Your task to perform on an android device: I want to make the Dinner-veg pdf file accessible offline on Google Drive so that I can easily view it even if I lose internet connection.
Image 0: 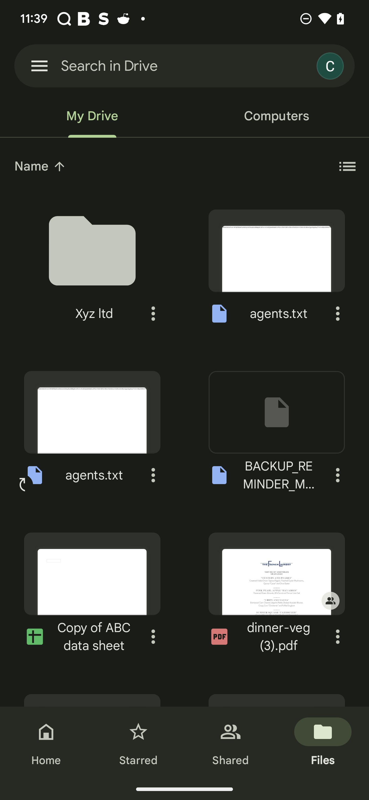
Click on the more option in the dinner-veg pdf
Step 0: click (338, 636)
Image 1: 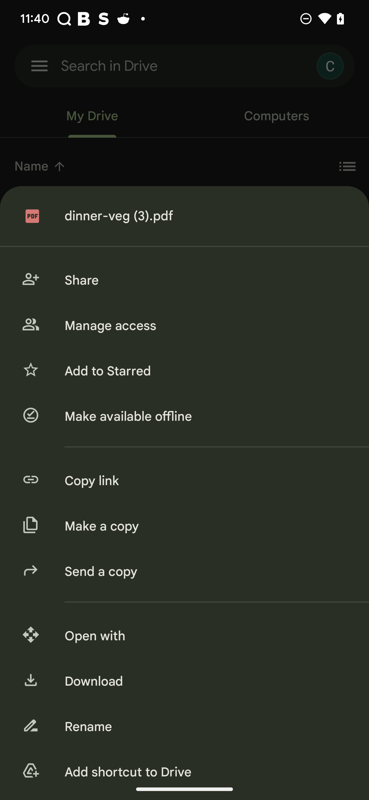
Click on the make available offline
Step 1: click (206, 416)